Your task to perform on an android device: I want those photos and videos, which I clicked on my phone. Please share photos and videos on my friend mail.
Image 0: 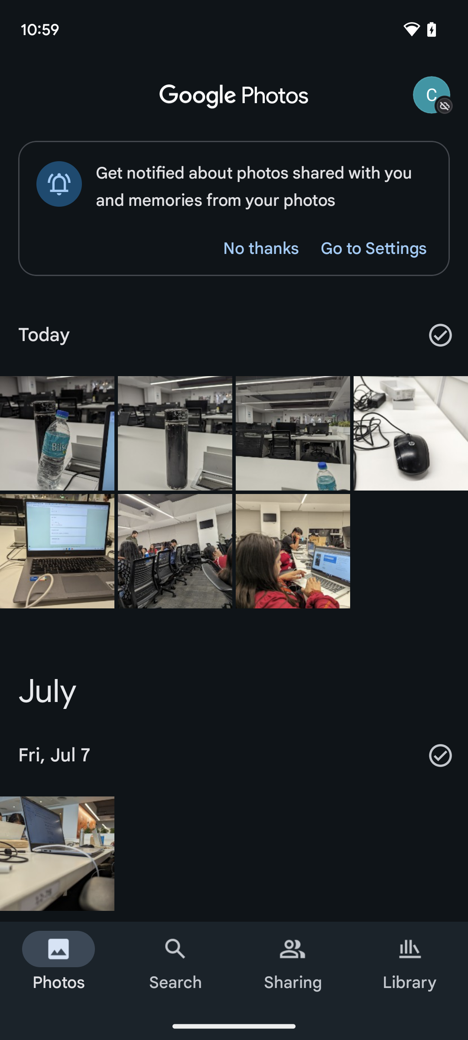
Click on the first photo present in the gallery.
Step 0: click (57, 433)
Image 1: 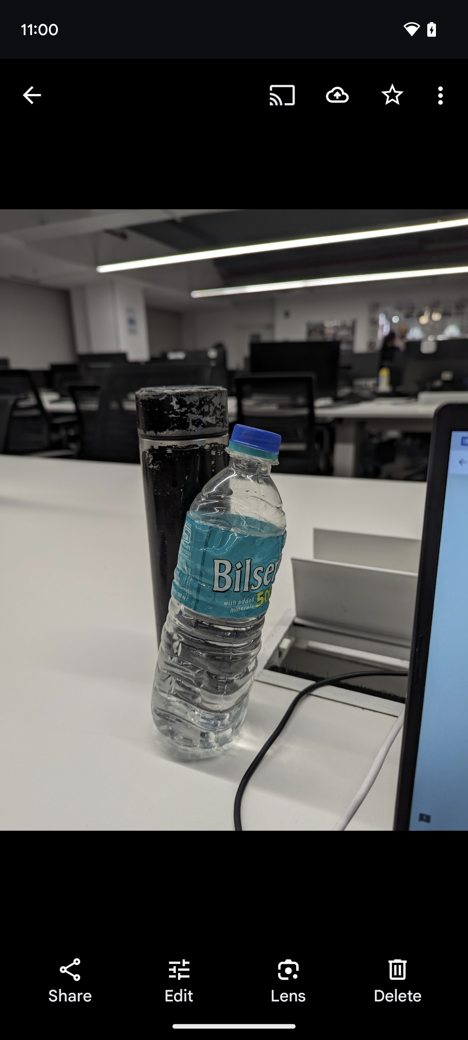
Tap on the share icon present at the bottom left corner of the screen.
Step 1: click (70, 981)
Image 3: 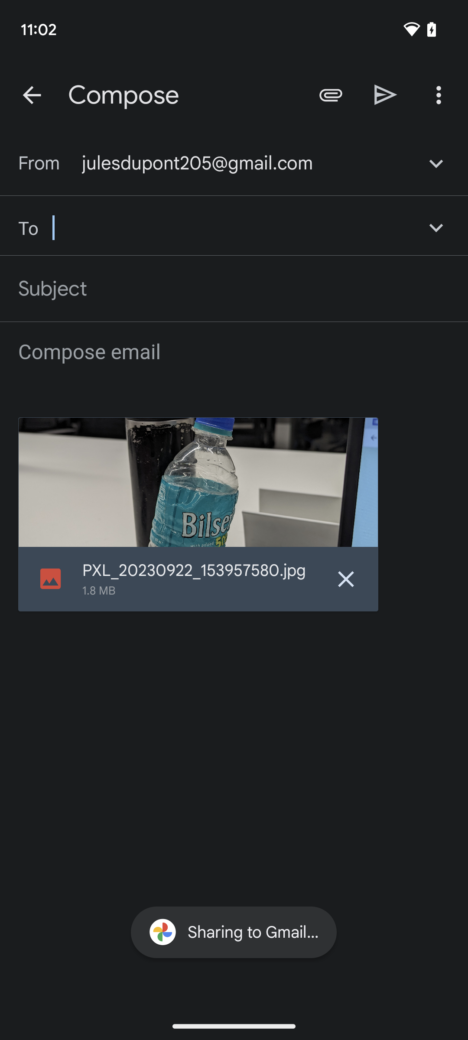
Share the photo on my friend's email; his email ID is amilia.miller2709@gmail.com.
Step 3: type "amilia.miller2709@gmail.com"
Image 4: 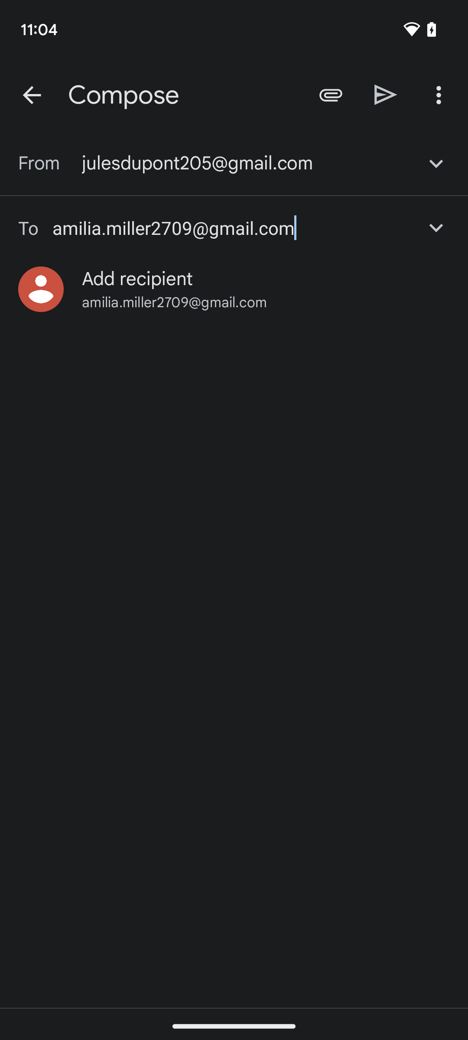
Share the photo on my friend's email; his email ID is amilia.miller2709@gmail.com.
Step 4: wait
Image 5: 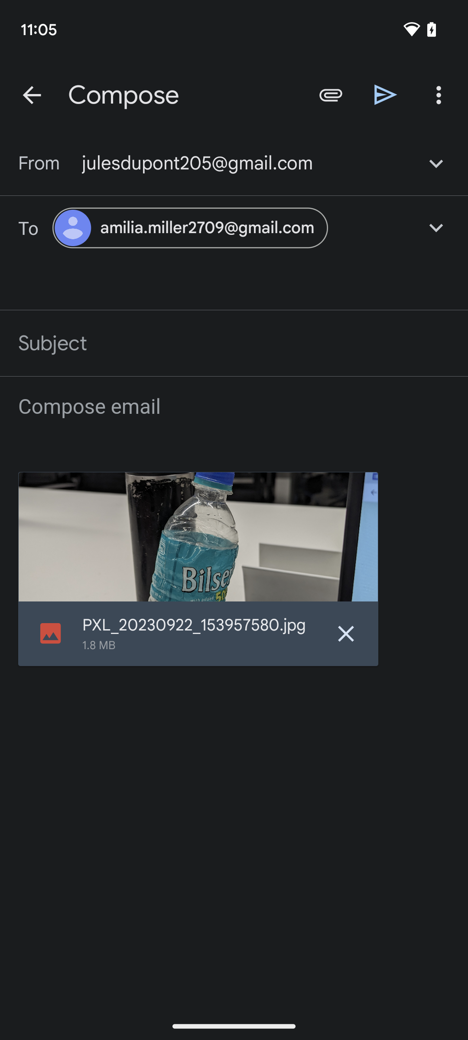
Tap on the send arrow present at the top of the screen.
Step 5: click (386, 94)